Your task to perform on an android device: I want to download the Guide book Dance.pdf file from the MobiDrive app because I have to present it on the screen.
Image 0: 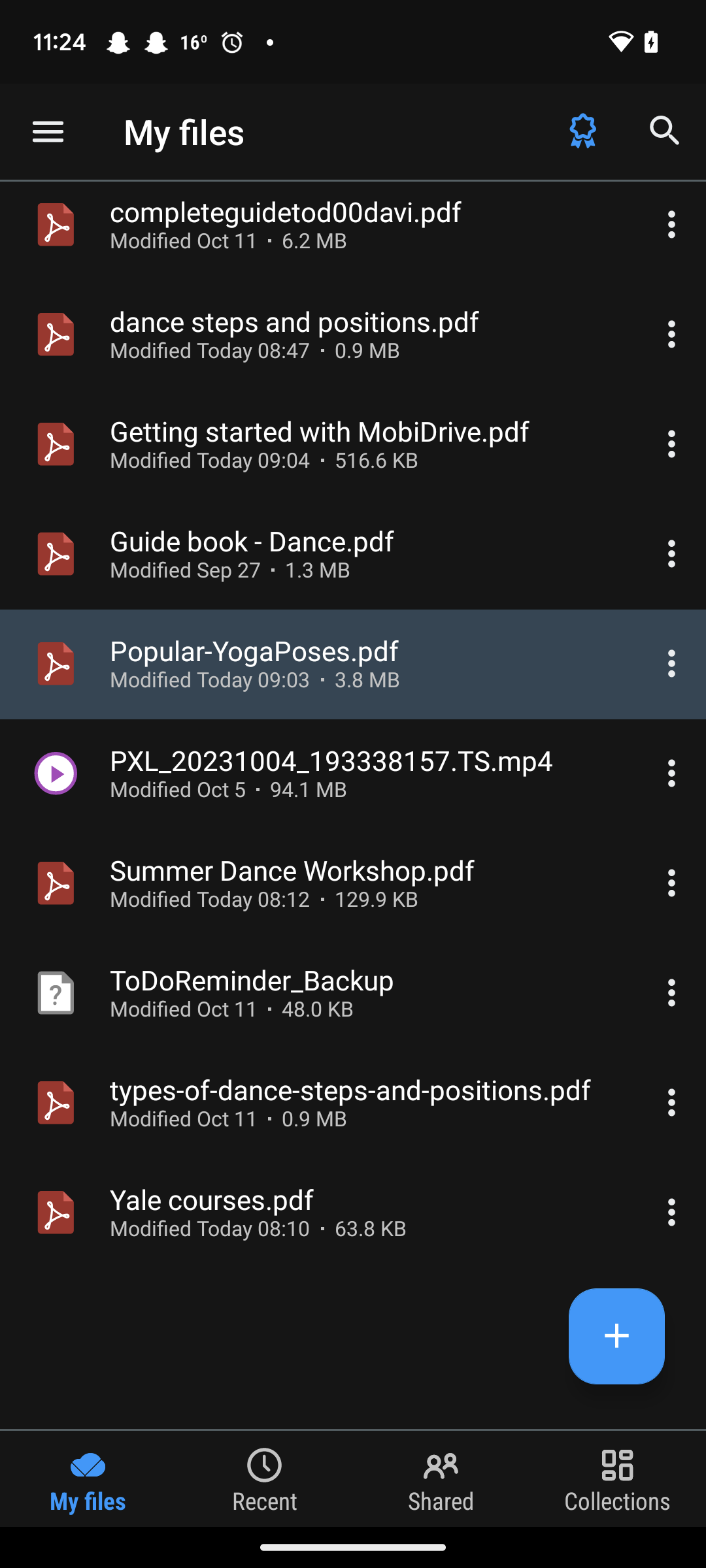
Click on the more icon next to the Guide book Dance.pdf file 
Step 0: click (353, 554)
Image 2: 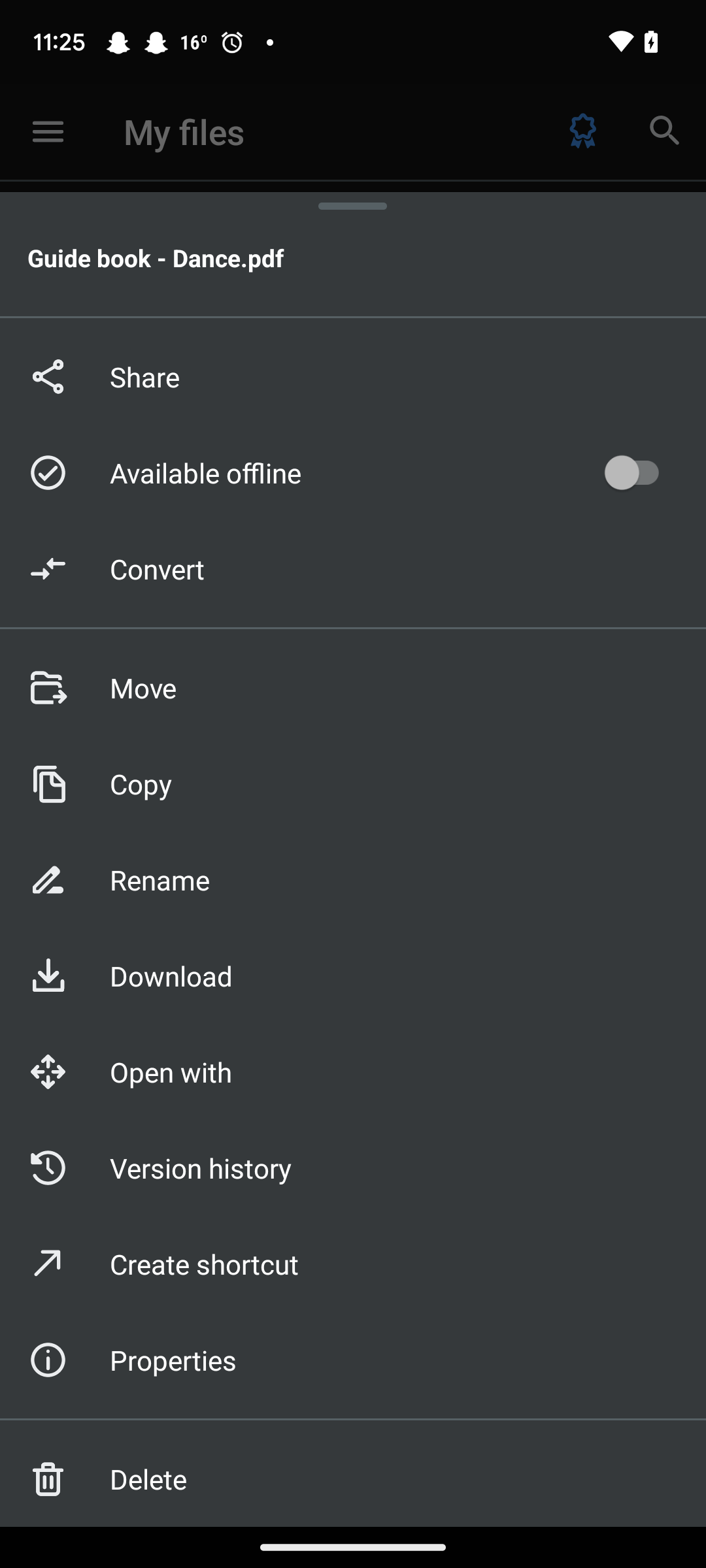
Click on the download option
Step 2: click (353, 975)